Your task to perform on an android device: Use the OneDrive app to view the Fitbit share file.
Image 0: 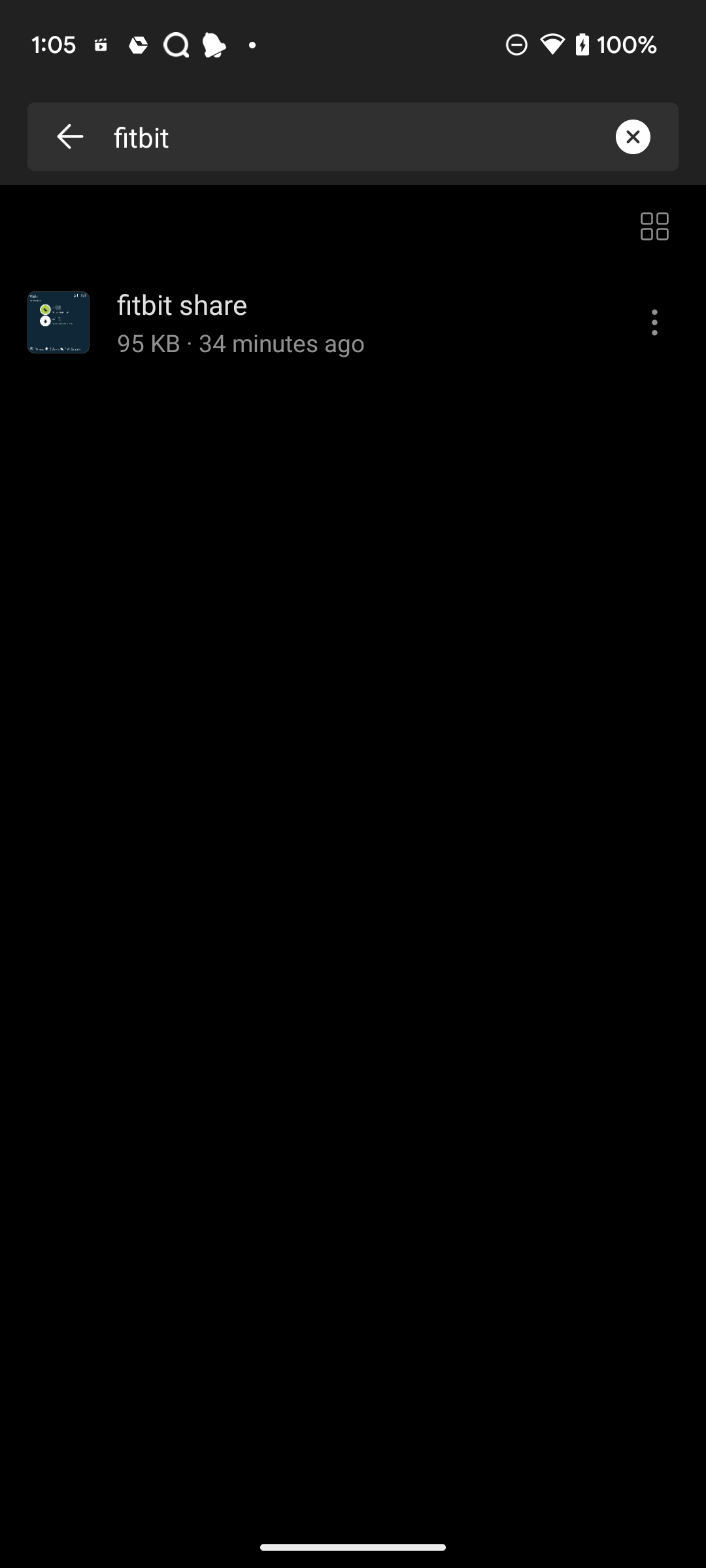
Click on the fitbit share file
Step 0: click (339, 342)